Your task to perform on an android device: Check other customers opinions about the Brixton sheesham wood bed with box storage king size bed by reading their reviews.
Image 0: 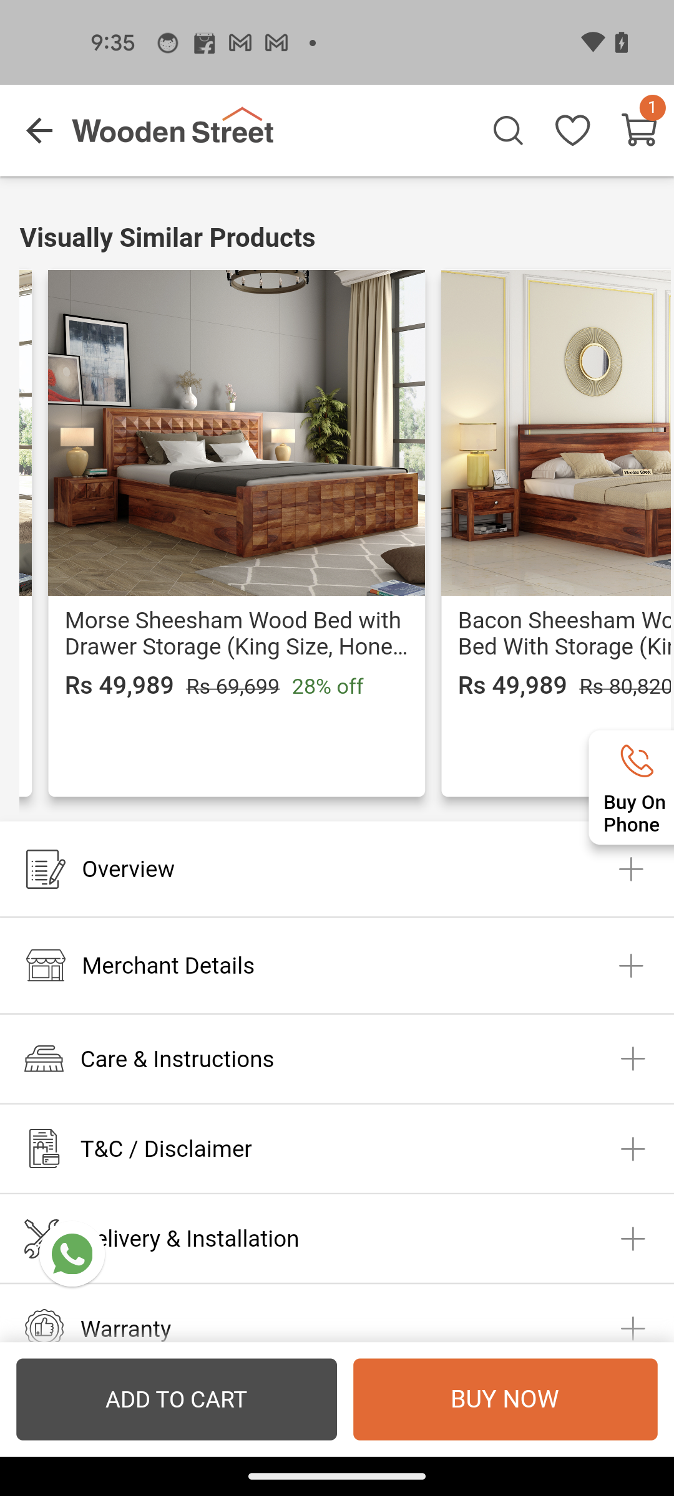
Swipe up to view the reviews
Step 0: scroll down
Image 1: 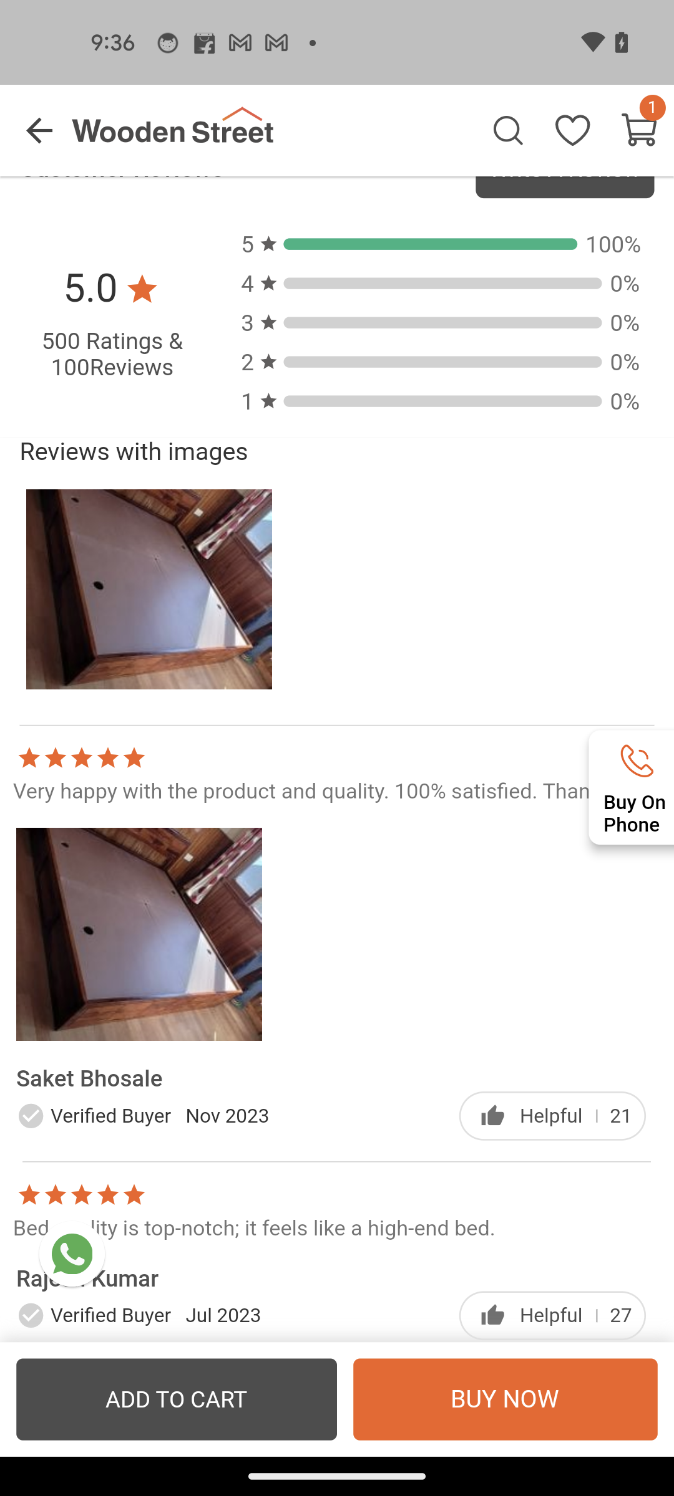
Swipe up to view more
Step 1: scroll down